Your task to perform on an android device: Open Google Docs and save the document with the party tonight list as miniso 
Image 0: 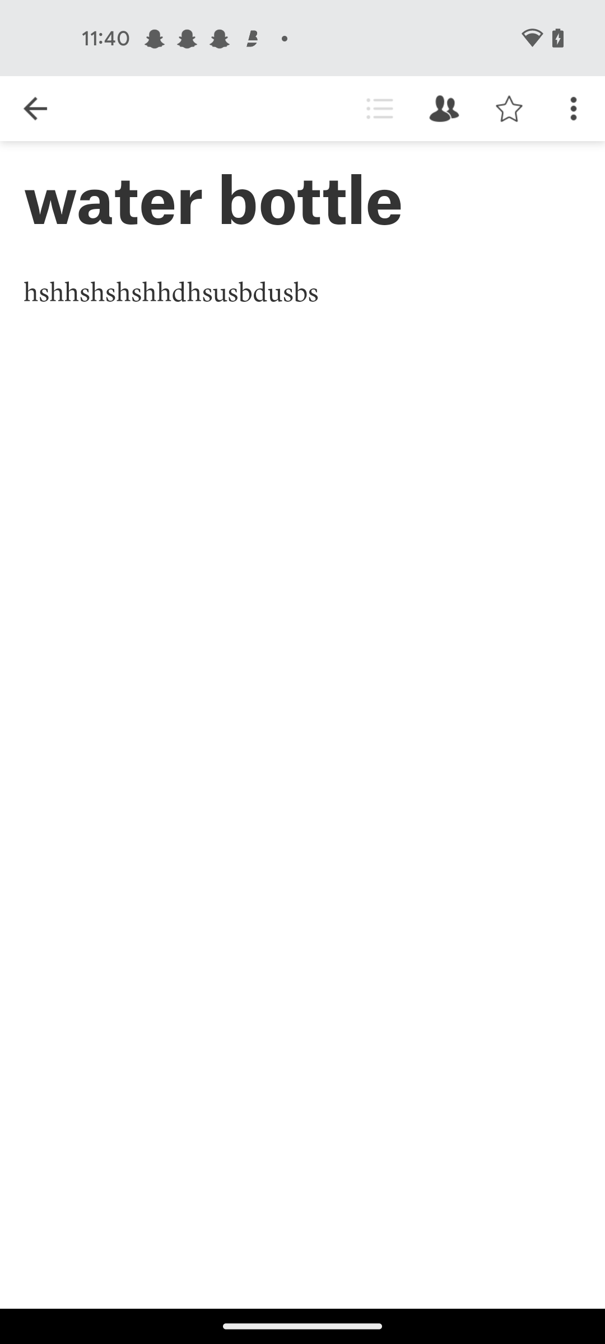
open google docs app
Step 0: open app "Docs"
Image 1: 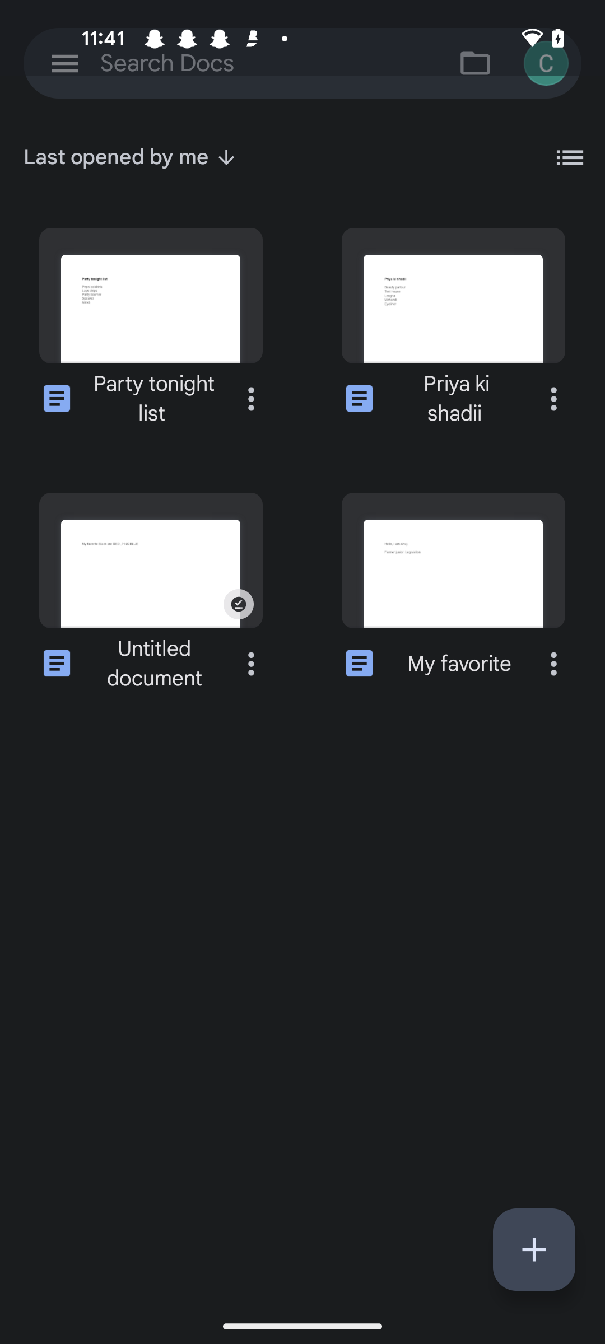
Click on the party tonight list docs
Step 1: click (154, 399)
Image 2: 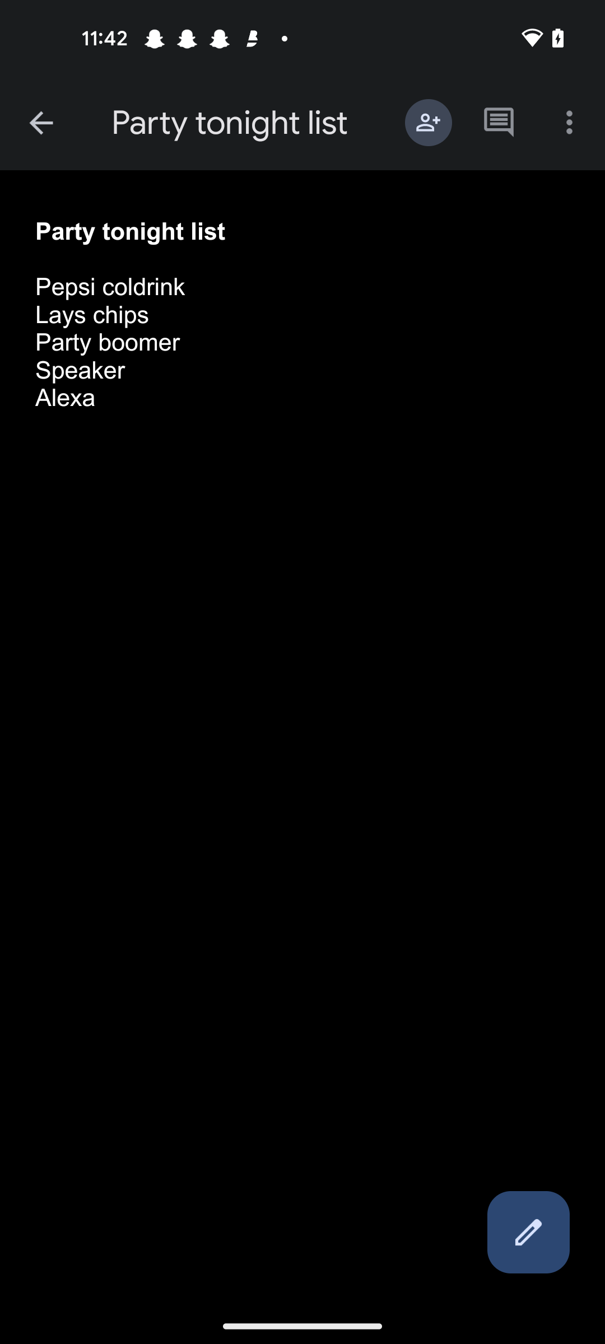
Click on the party tonight list at the top of the screen 
Step 2: click (234, 123)
Image 3: 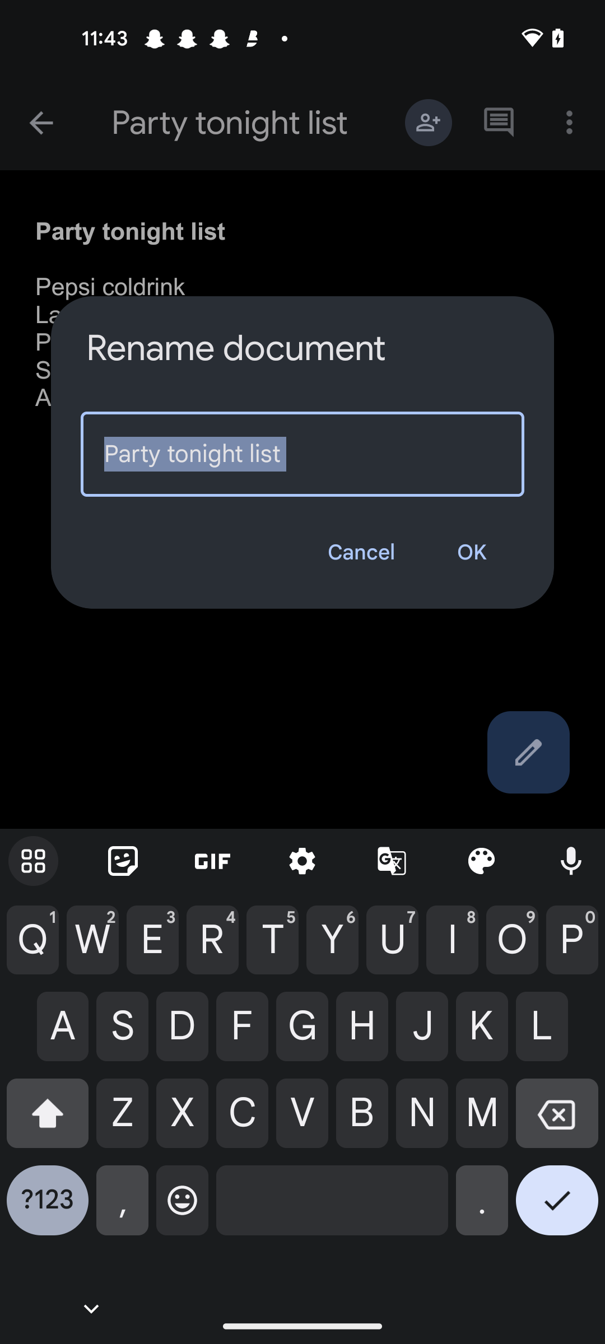
Click on the text bar 
Step 3: click (302, 454)
Image 5: 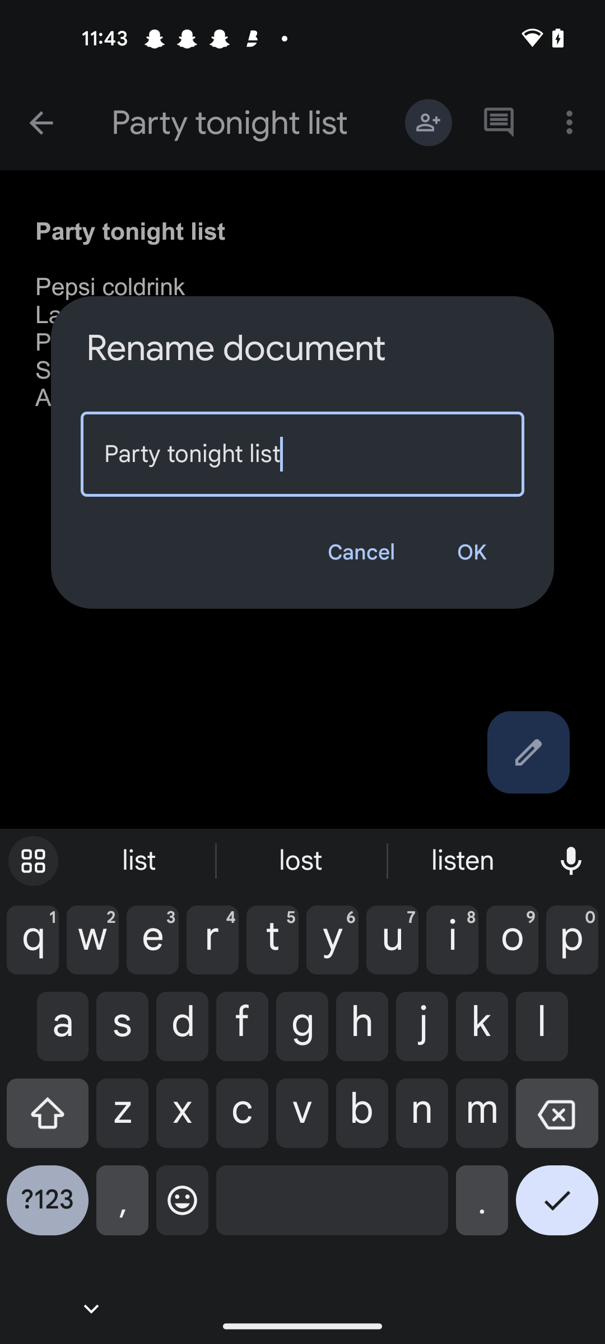
Clear the text bar
Step 5: click (557, 1122)
Image 6: 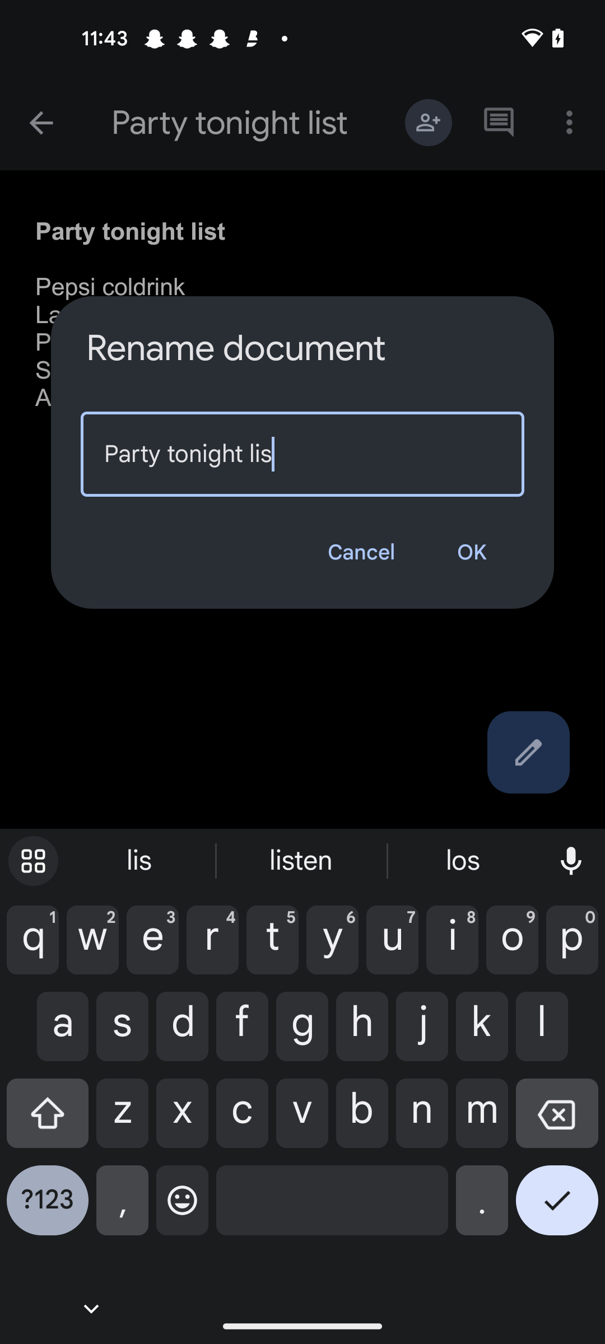
Clear the text bar
Step 6: click (557, 1122)
Image 7: 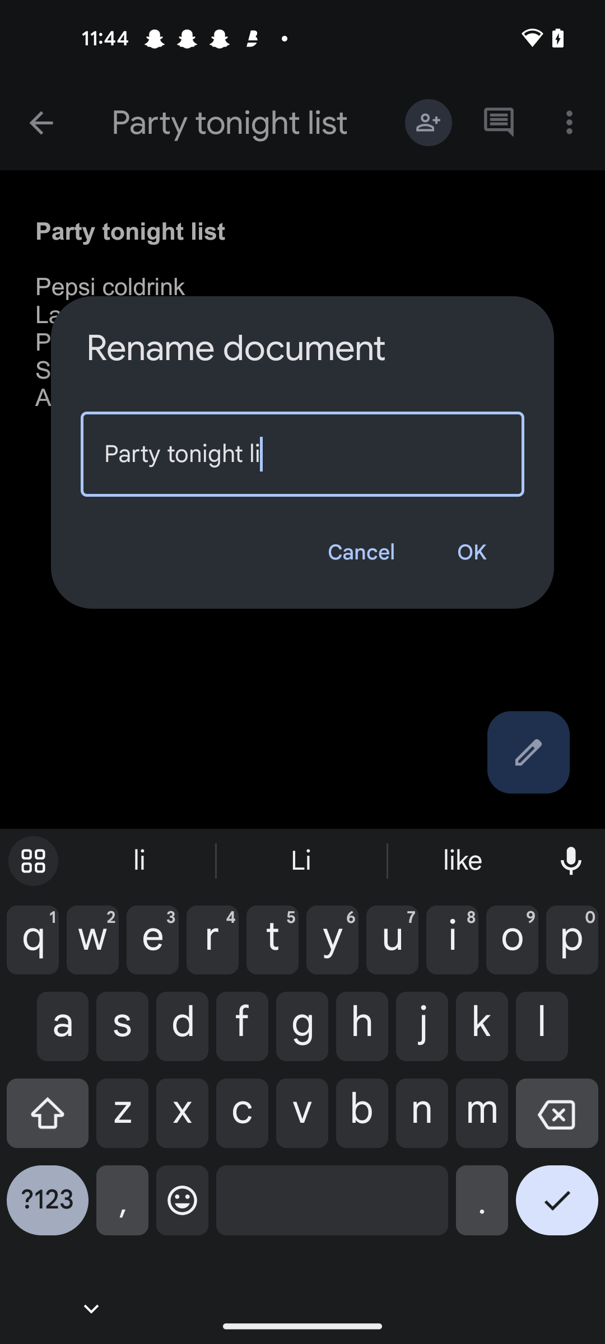
Clear the text bar
Step 7: wait
Image 8: 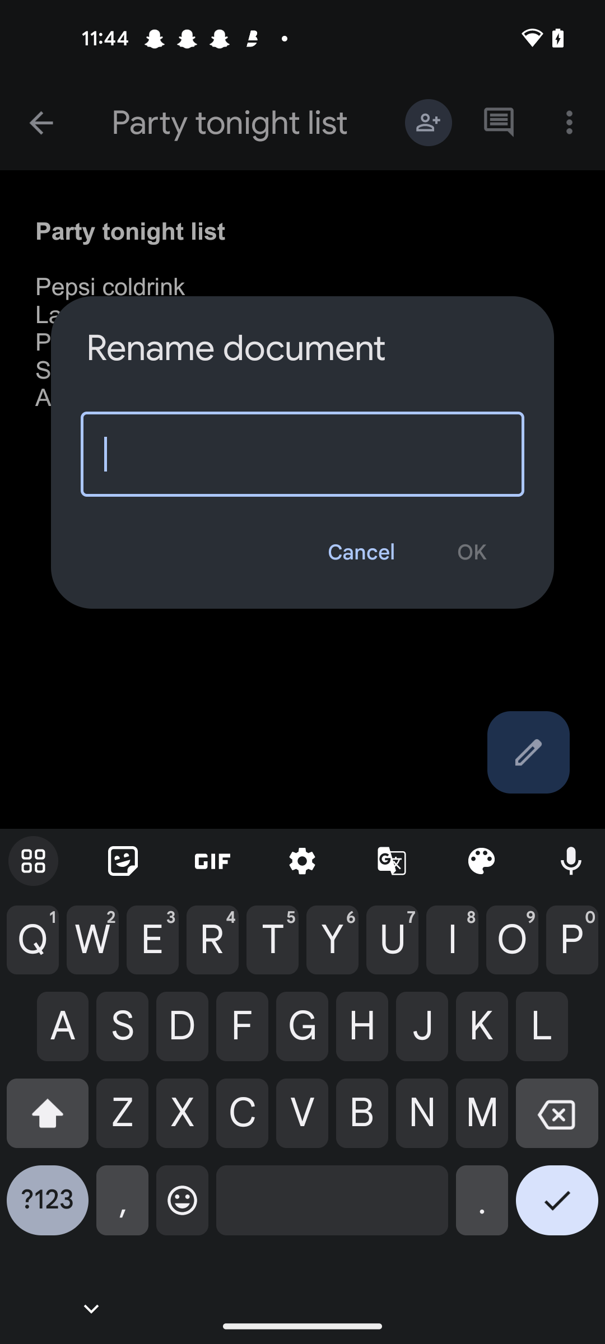
Enter name as miniso
Step 8: type " miniso"
Image 9: 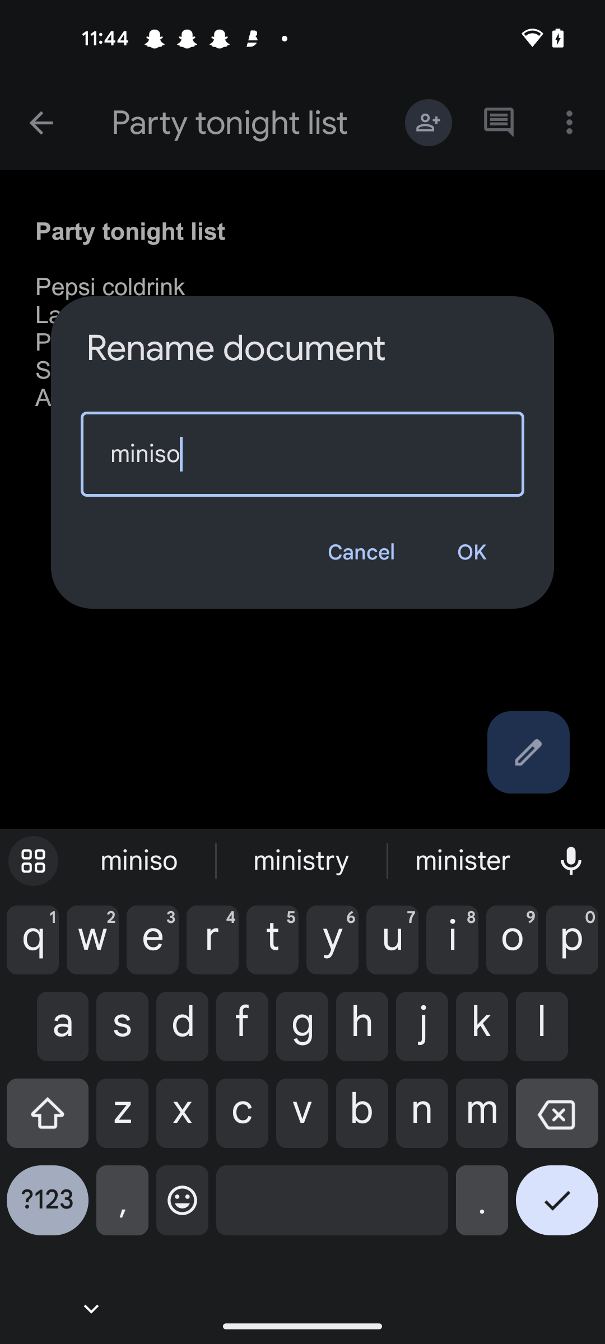
Click on the ok button 
Step 9: click (471, 552)
Image 10: 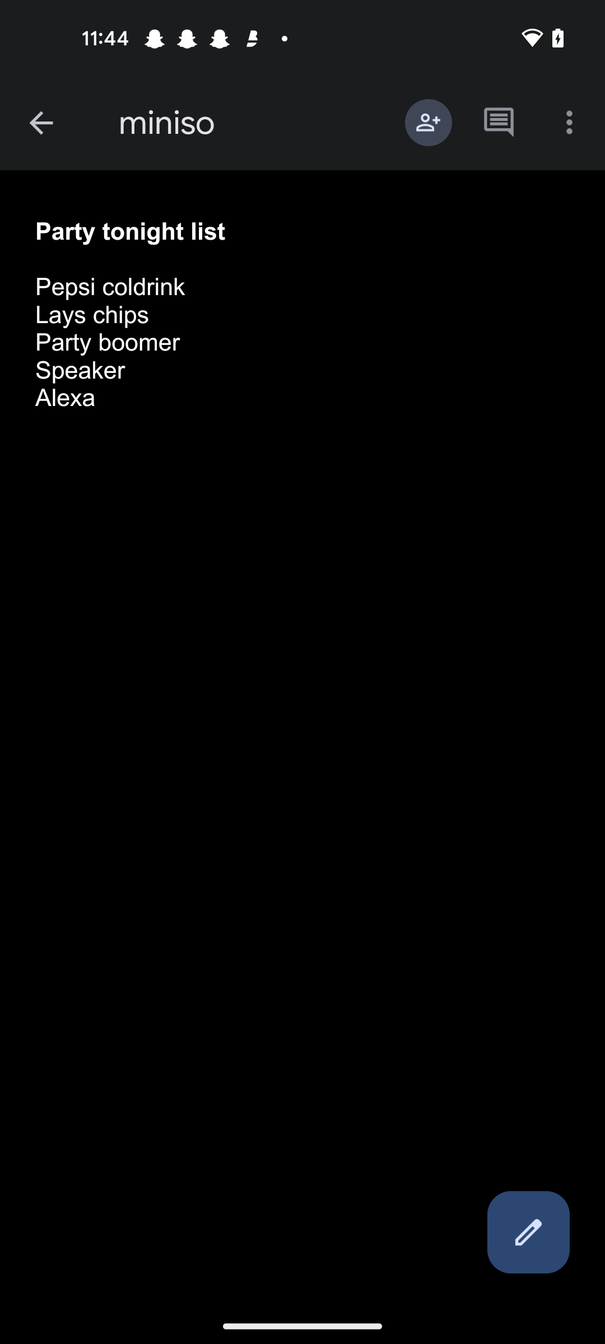
Click on the three dots 
Step 10: click (569, 122)
Image 11: 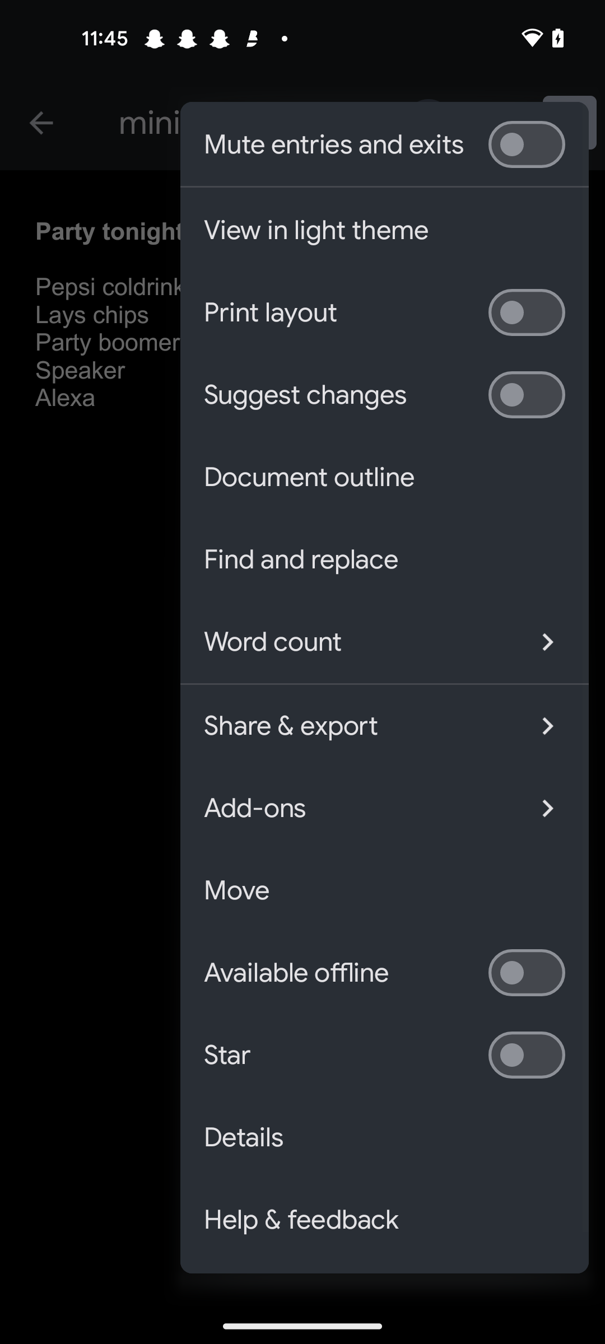
Click on the Share& export option 
Step 11: click (355, 725)
Image 12: 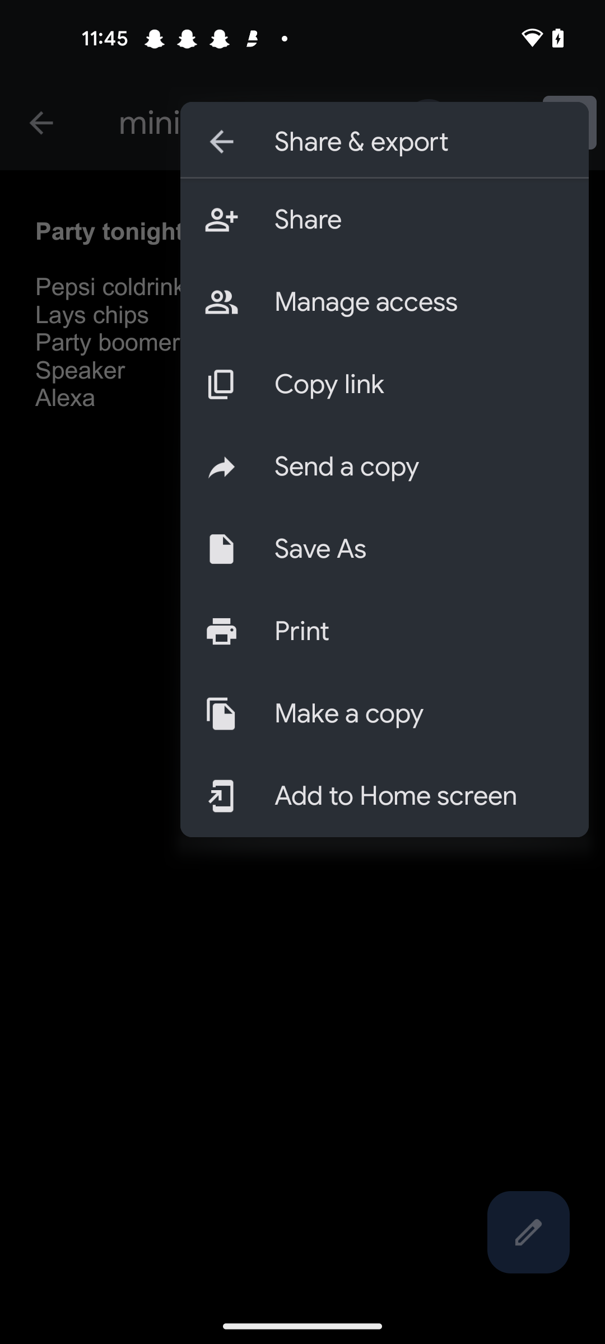
Click on the Save as option 
Step 12: click (420, 549)
Image 13: 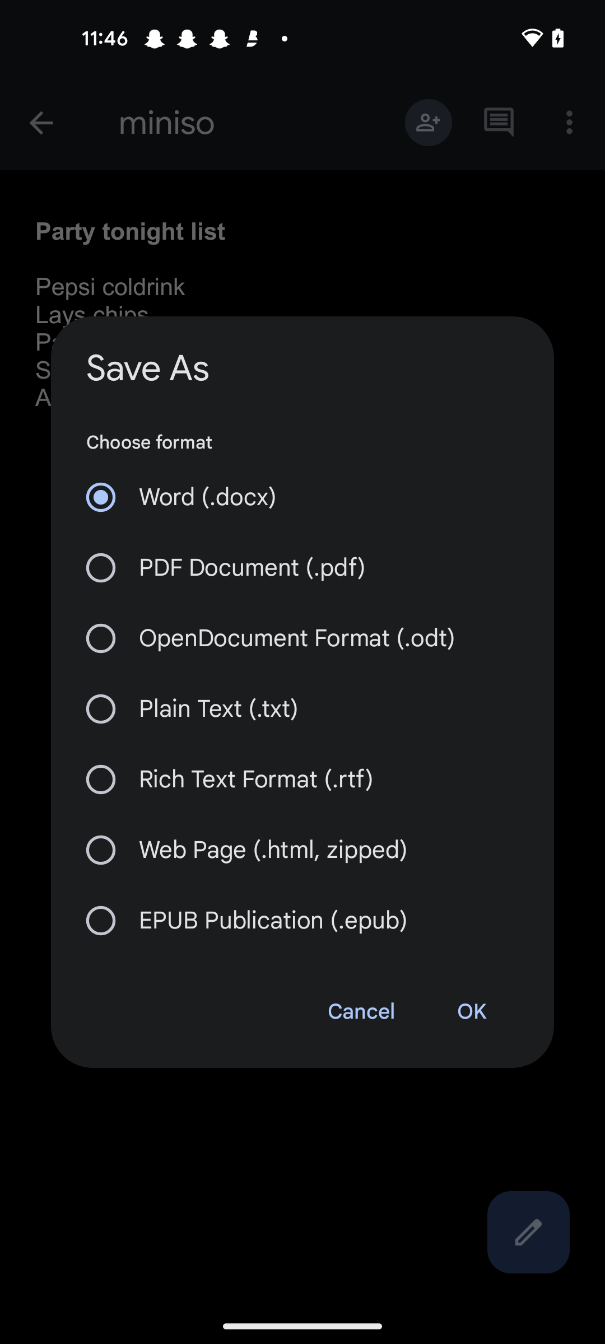
Click on the ok button 
Step 13: click (471, 1011)
Image 14: 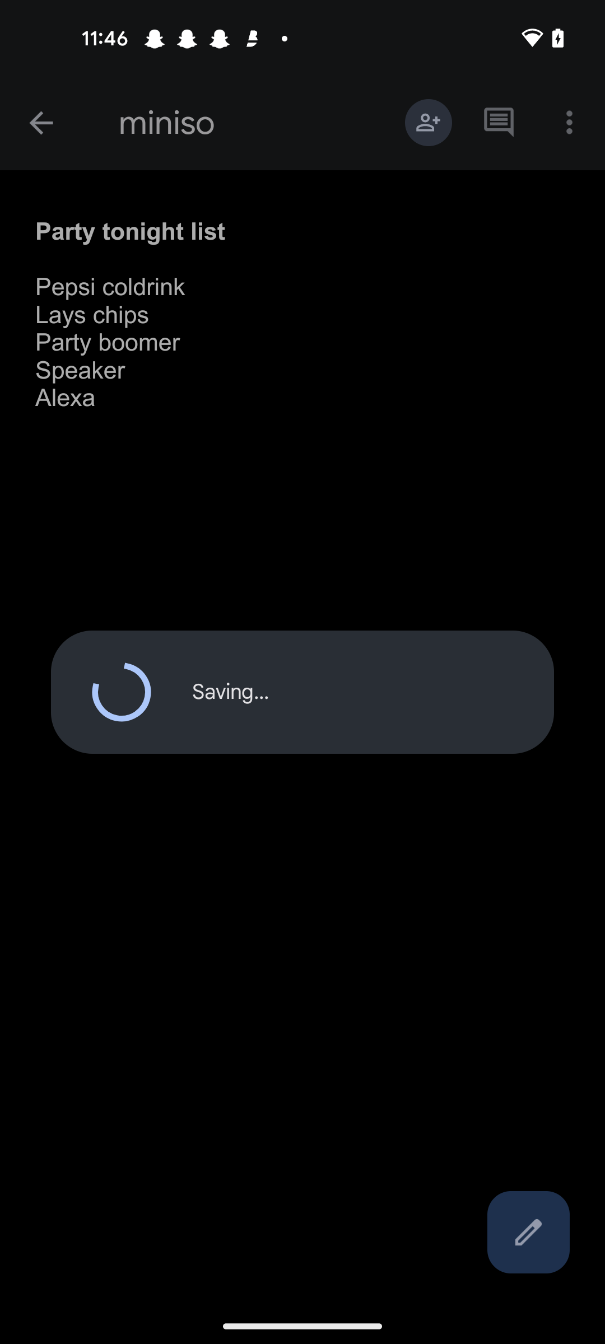
Click on the ok button 
Step 14: wait